Your task to perform on an android device: As I love the lazy lasagna and am satisfied with the taste, rate the recipe with 4 stars in the KitchenStories app.
Image 1: 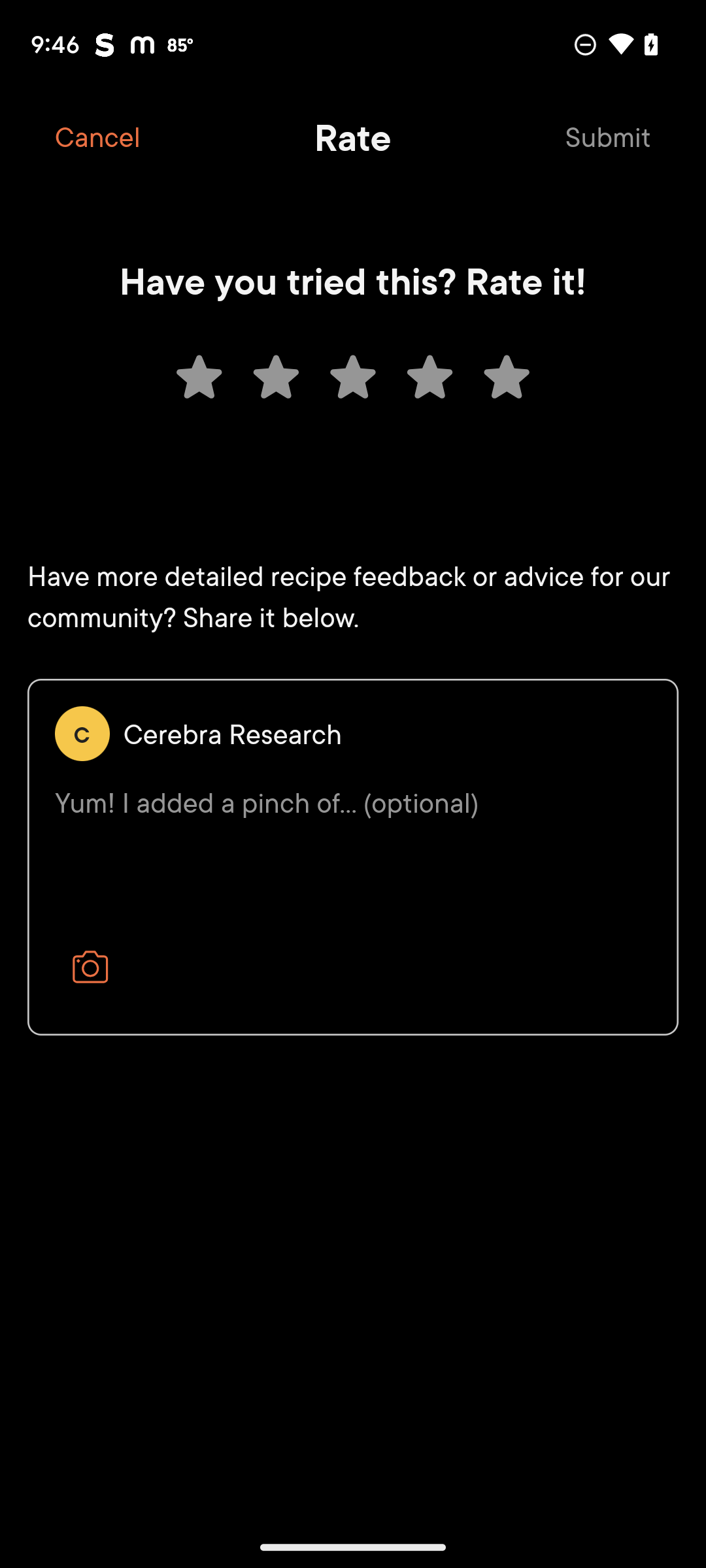
Click on the forth star
Step 1: click (429, 376)
Image 2: 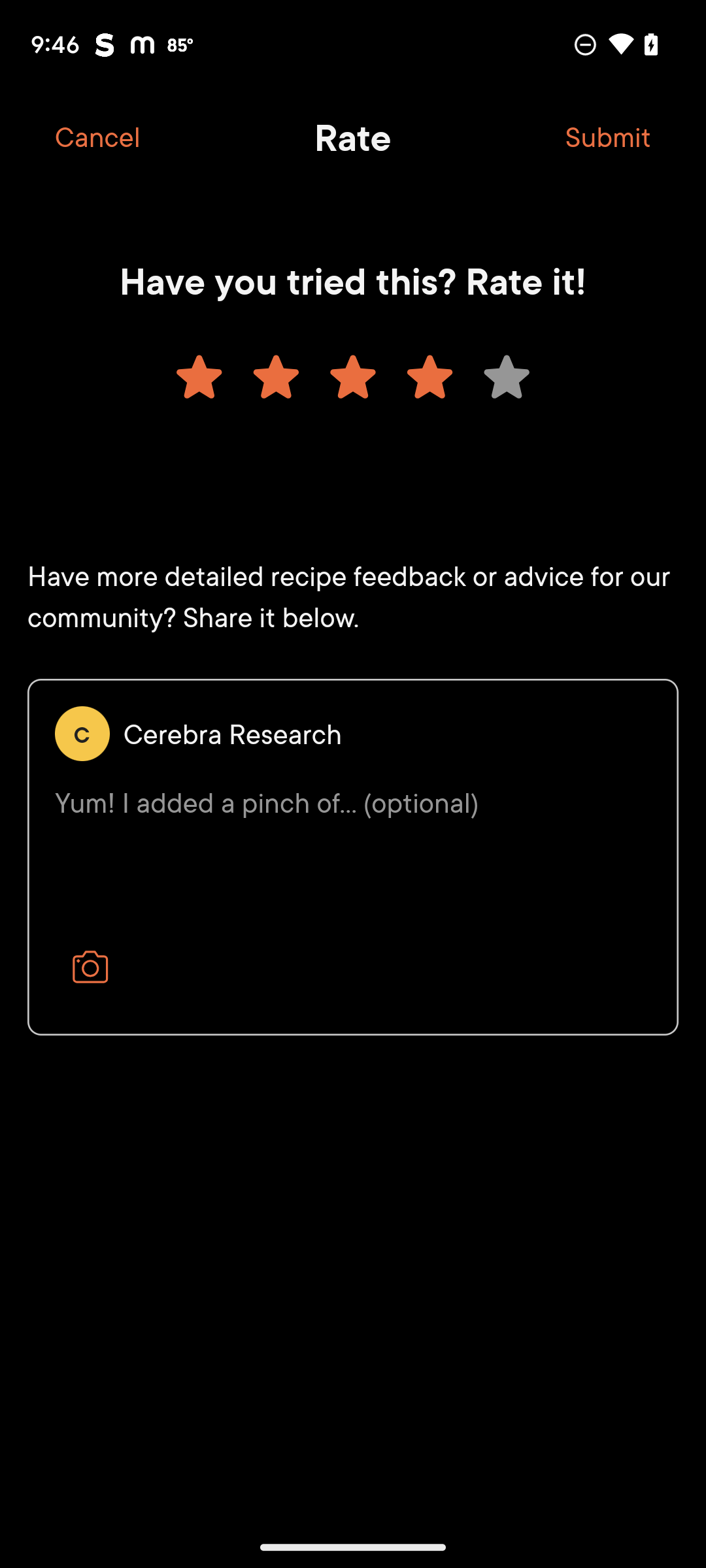
Click on the submit button.
Step 2: click (608, 137)